Your task to perform on an android device: Send a letter through the gmail app on Email id dwbscratch.test.id5@gmail.com
Image 0: 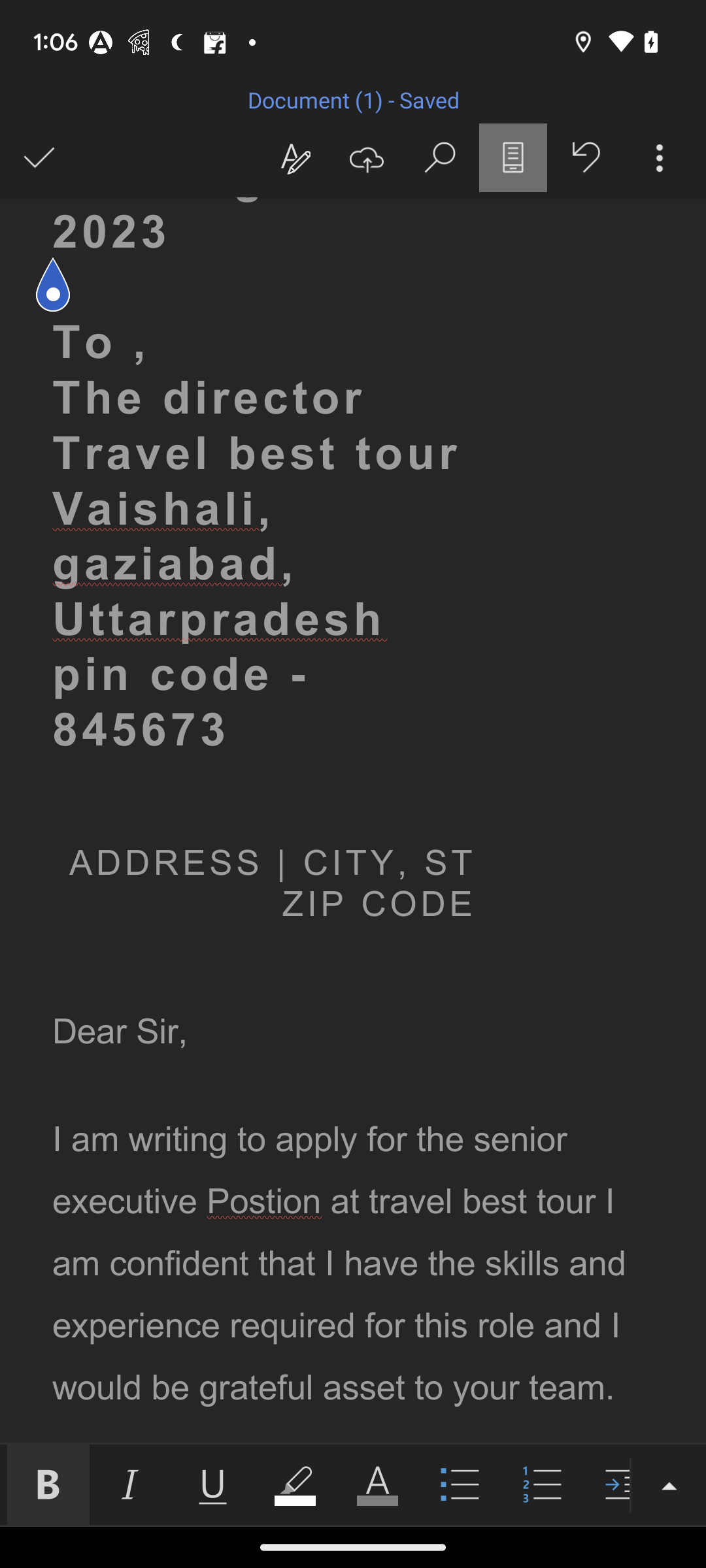
click on the three dots at the top right corner of the screen
Step 0: click (660, 157)
Image 1: 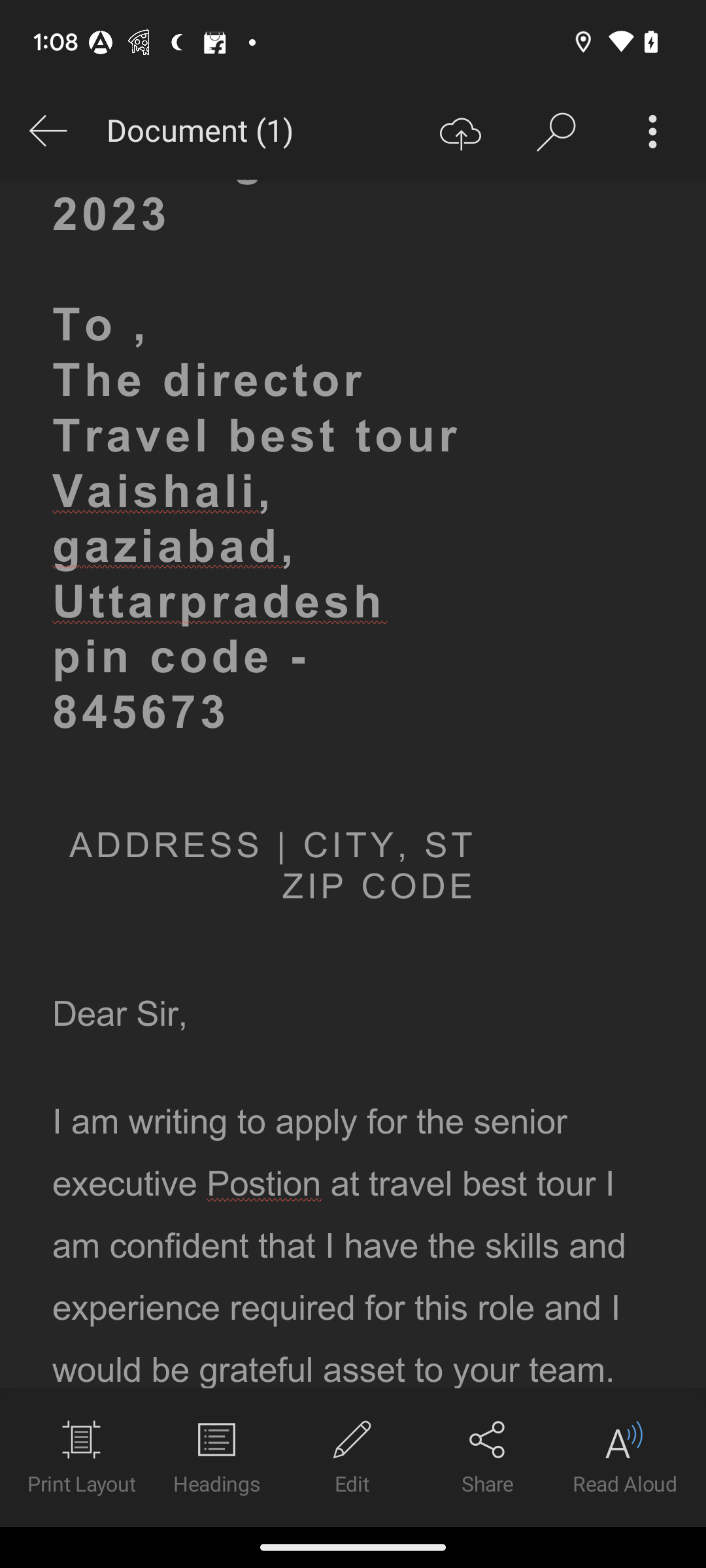
click on the three dots at the top right corner of the screen
Step 1: click (652, 131)
Image 2: 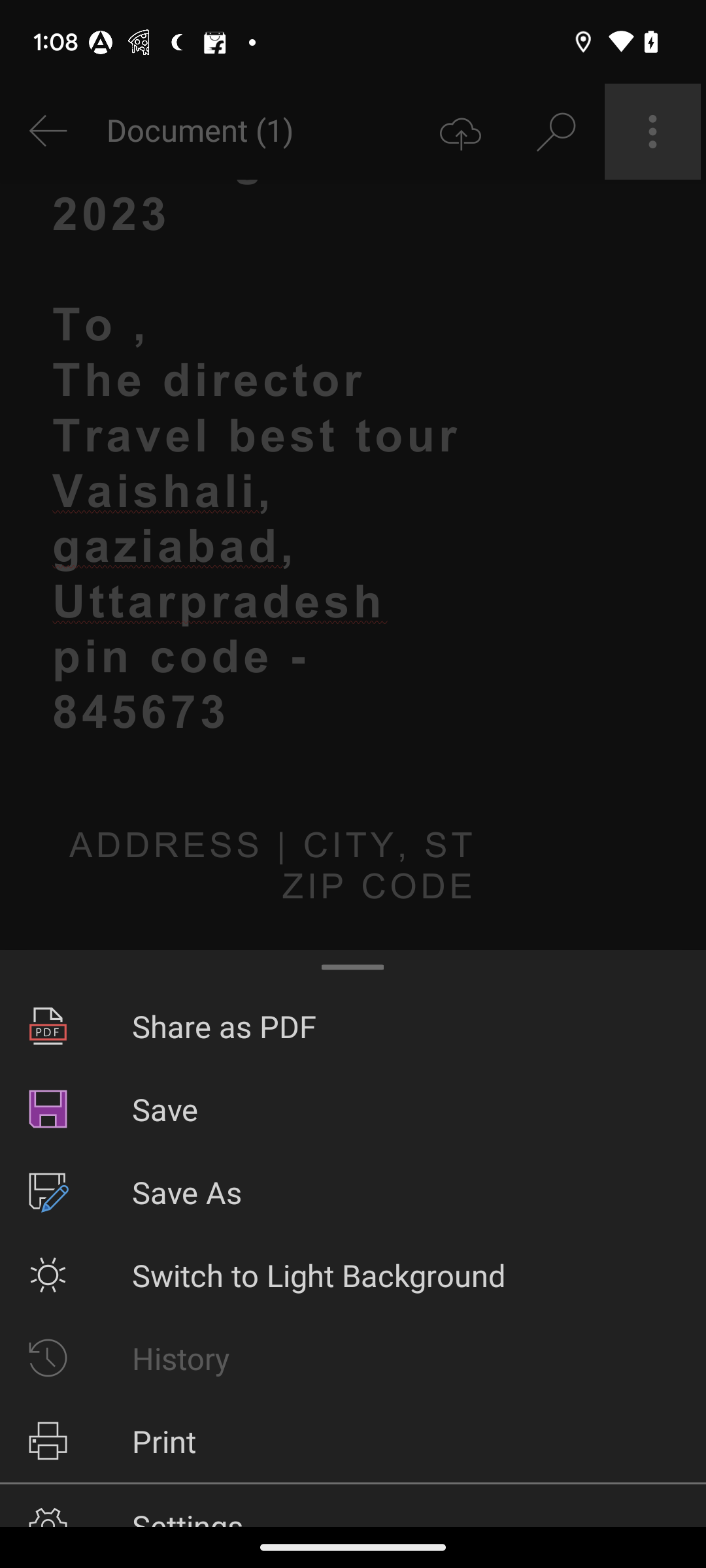
click on the share as PDf option
Step 2: click (353, 1026)
Image 3: 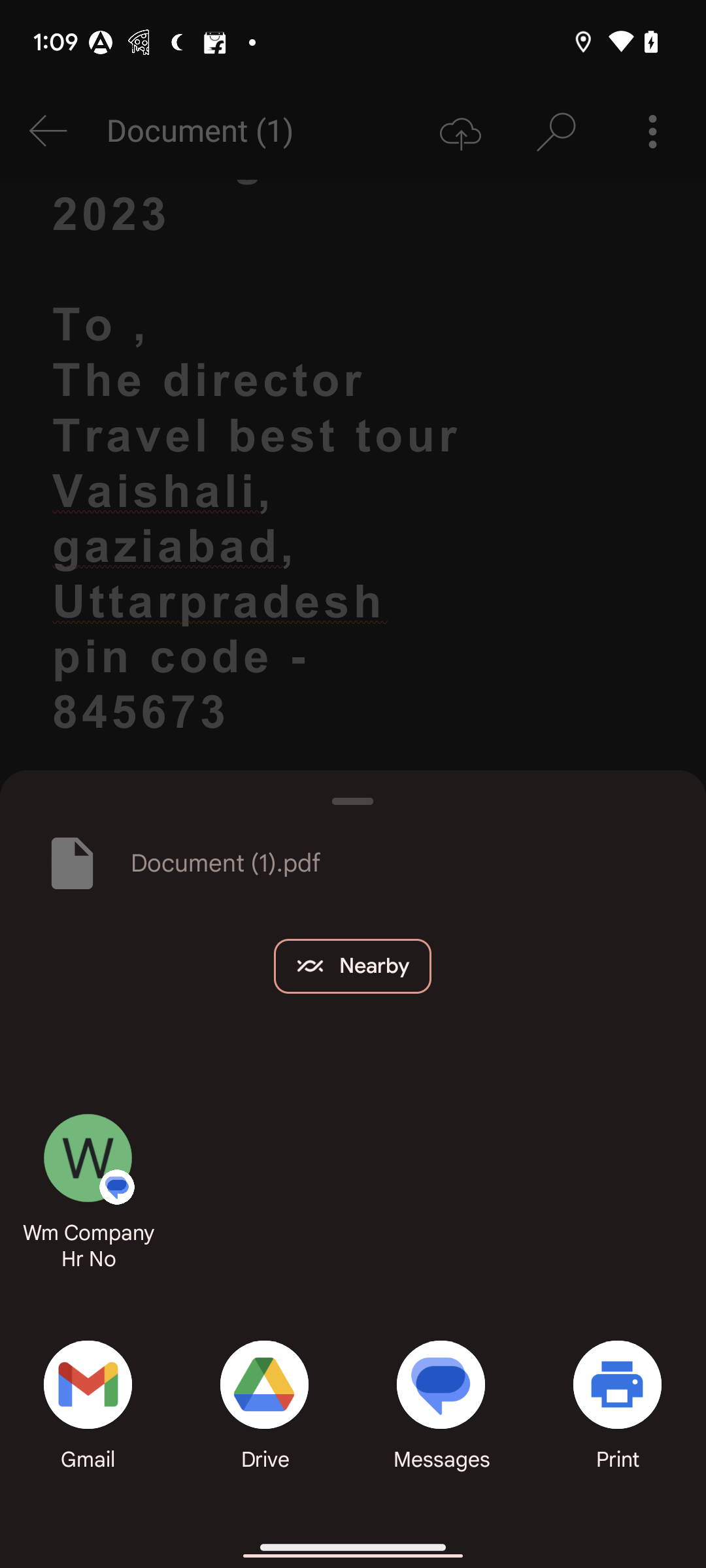
click on the gmail option
Step 3: click (88, 1411)
Image 4: 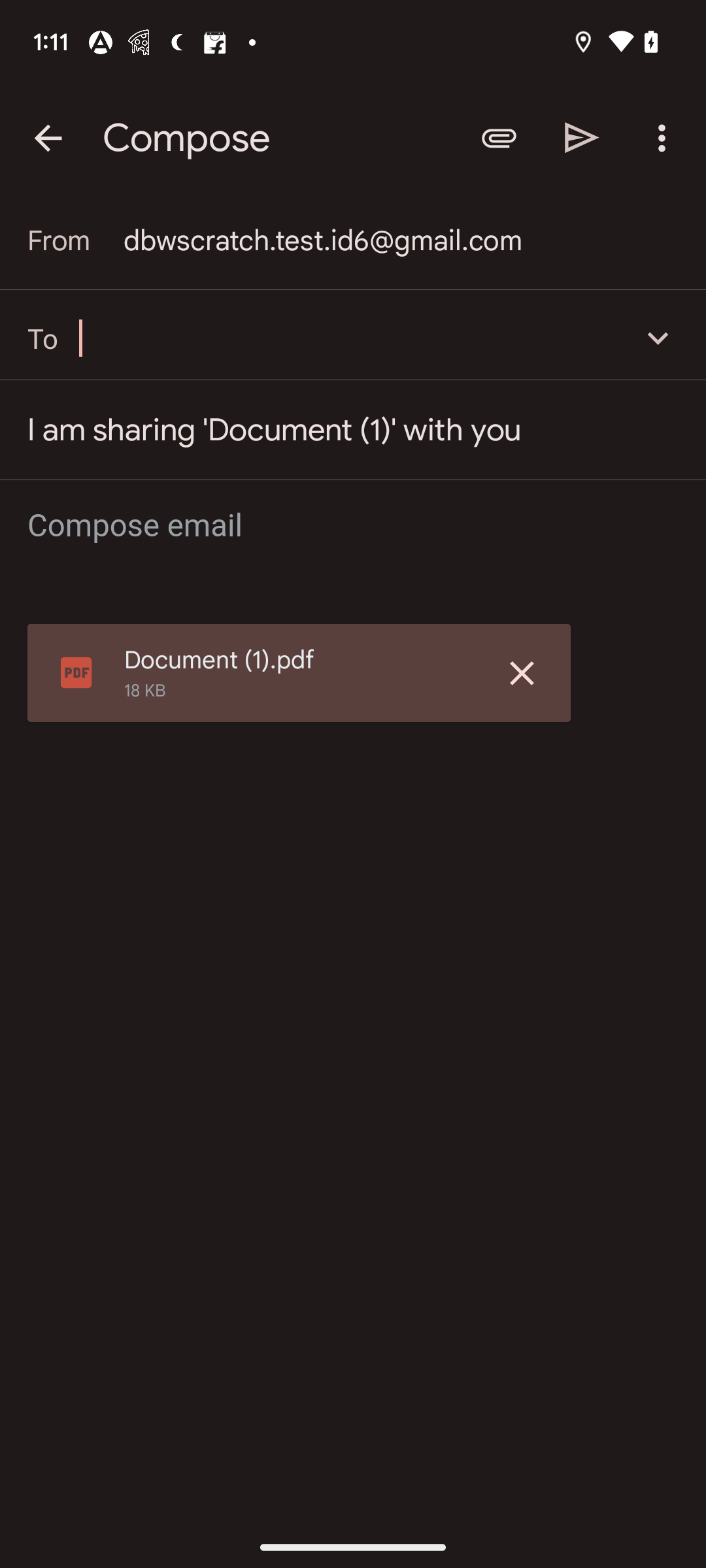
enter email id dwbscratch.test.id5@gmail.com
Step 4: type "dwbscratch.test.id5@gmail.com"
Image 6: 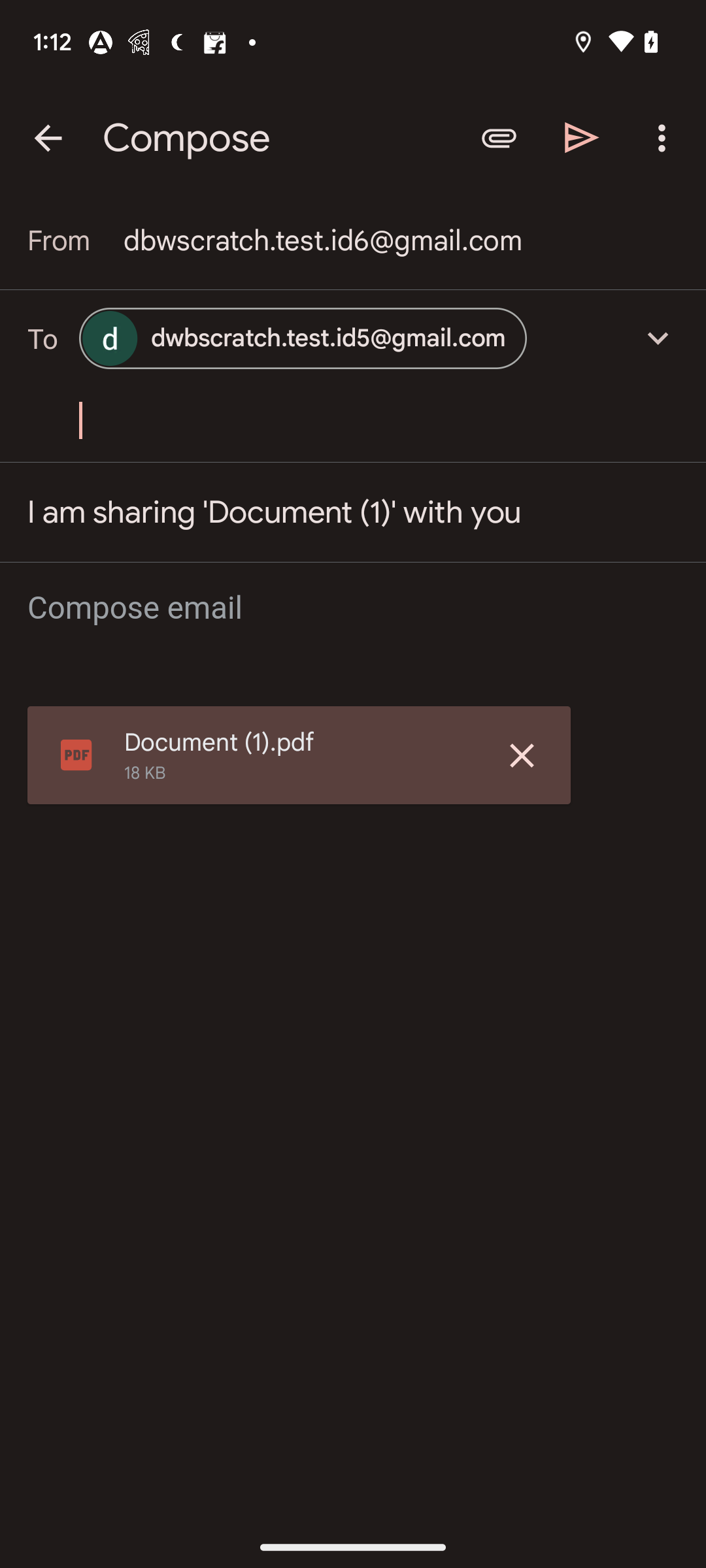
click on the send button at the top right corner of the screen
Step 6: click (582, 138)